Your task to perform on an android device: Reply to Cerebra Research mail with Acknowledged in the Gmail app
Image 0: 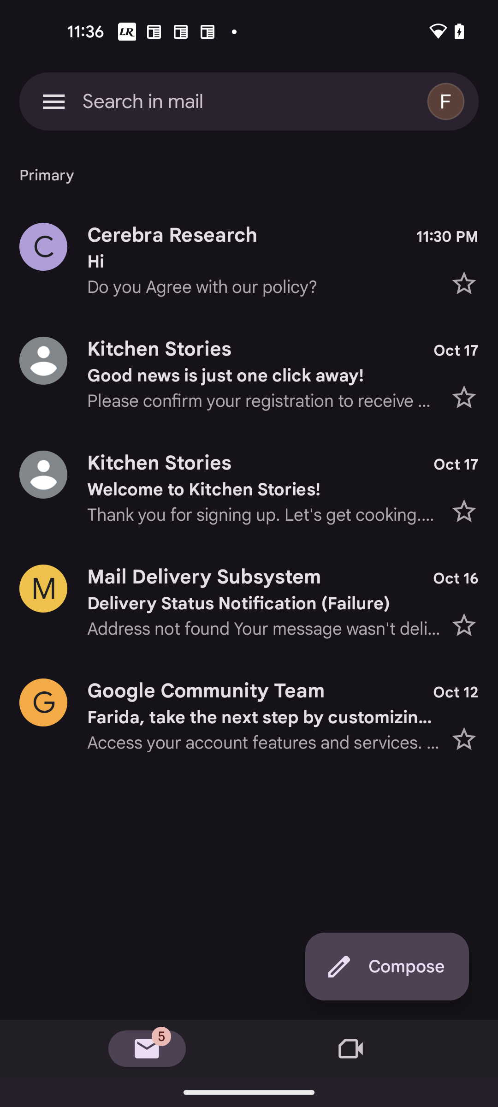
Open the Cerebra Research mail
Step 0: click (263, 262)
Image 1: 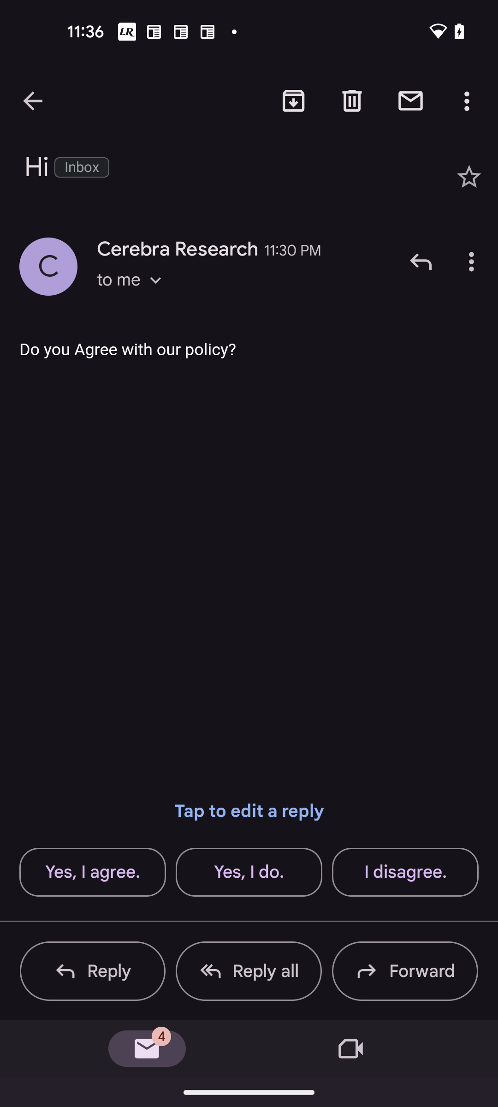
Click on the Reply button
Step 1: click (109, 971)
Image 2: 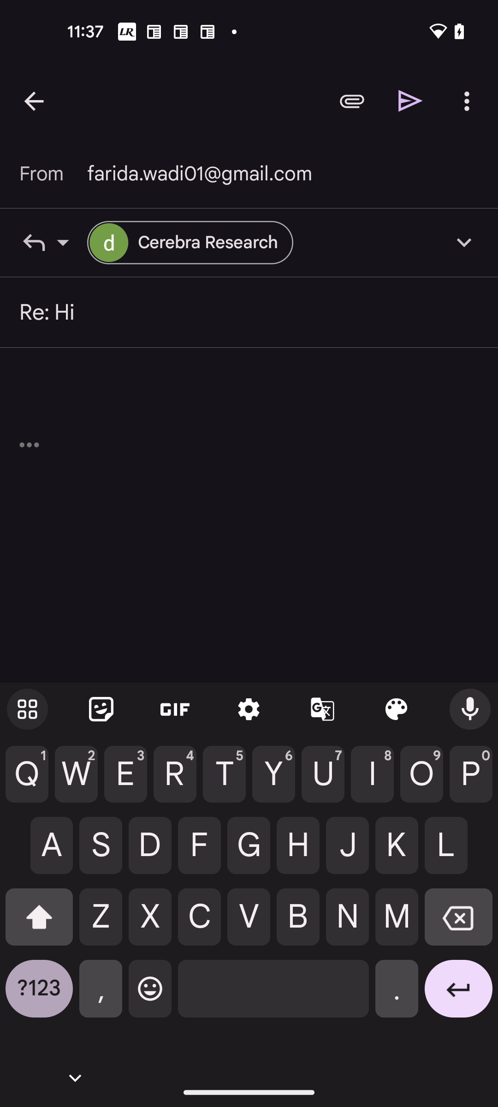
Type Acknowledged
Step 2: type "Acknowledged"
Image 3: 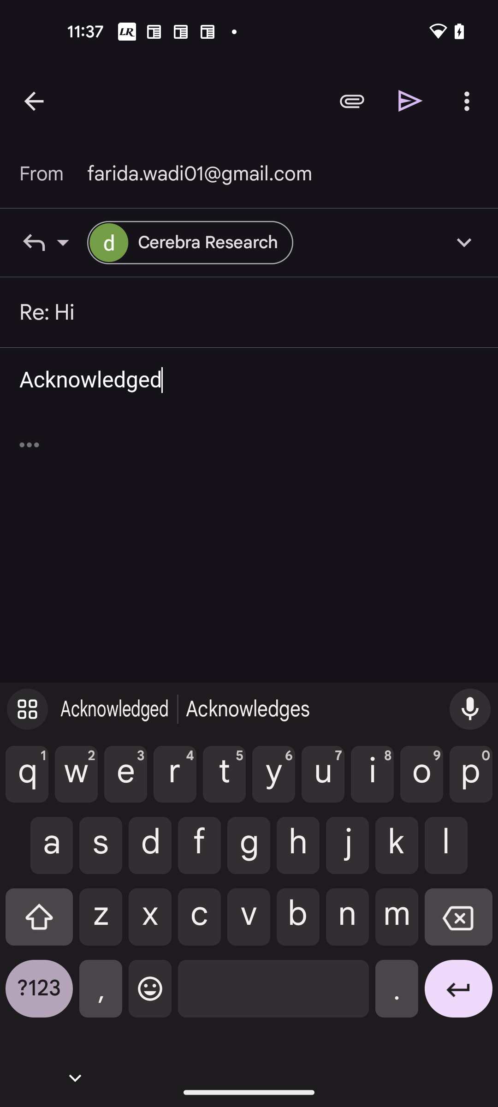
Click on the send icon
Step 3: click (410, 101)